Your task to perform on an android device: I want to share the recipe that was selected in my folder named Favorite Recipe.
Image 0: 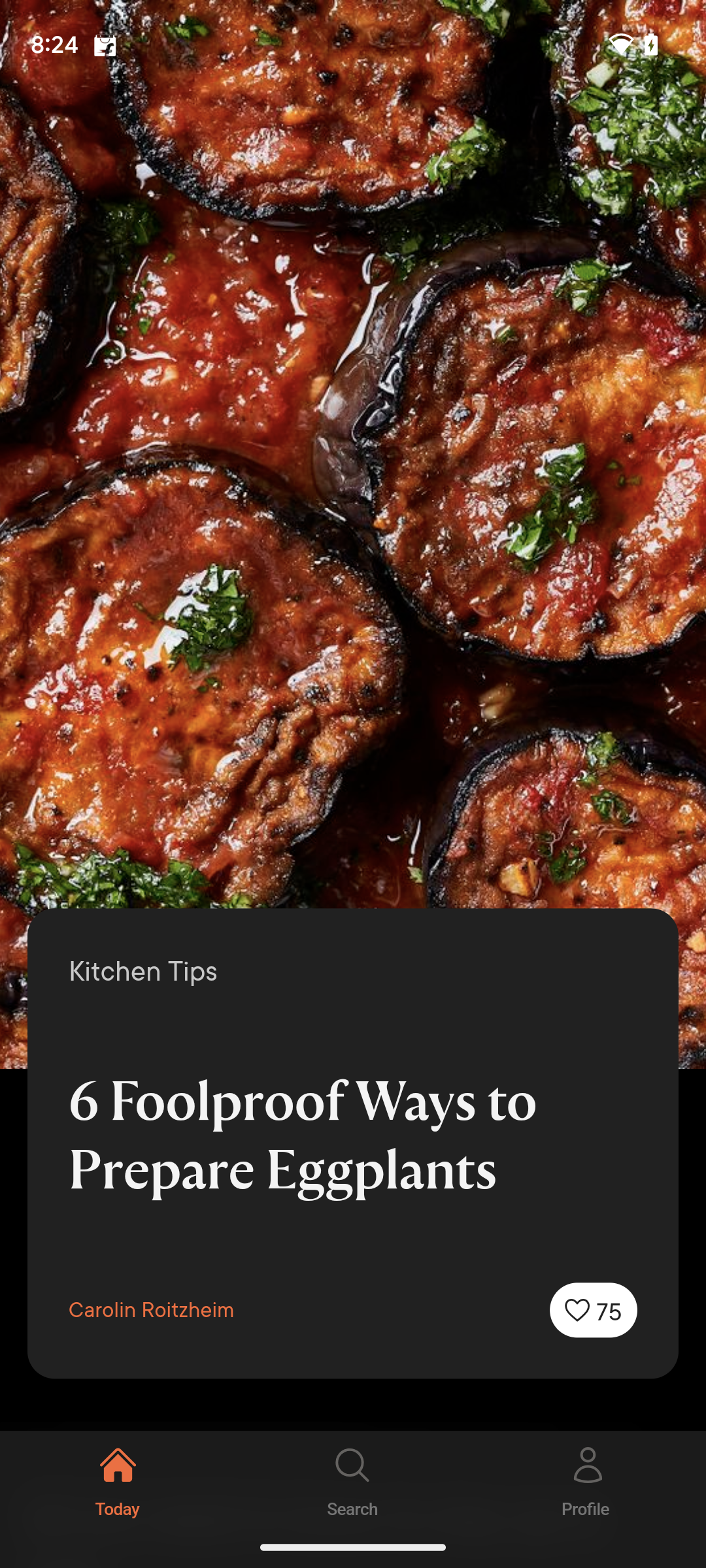
Tap on the profile icon at the top of the screen.
Step 0: click (588, 1478)
Image 1: 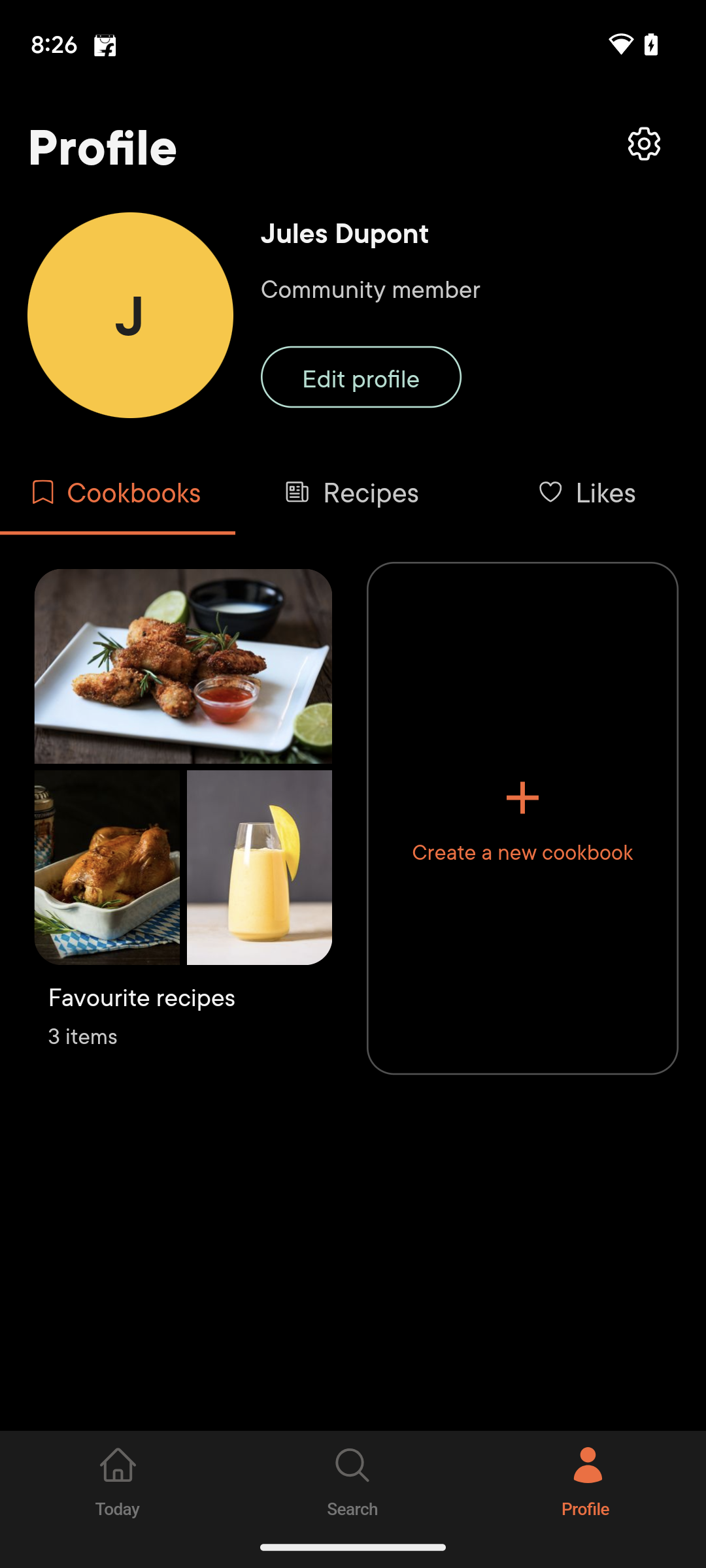
Tap on the favorite recipes folder present on the screen.
Step 1: click (183, 818)
Image 2: 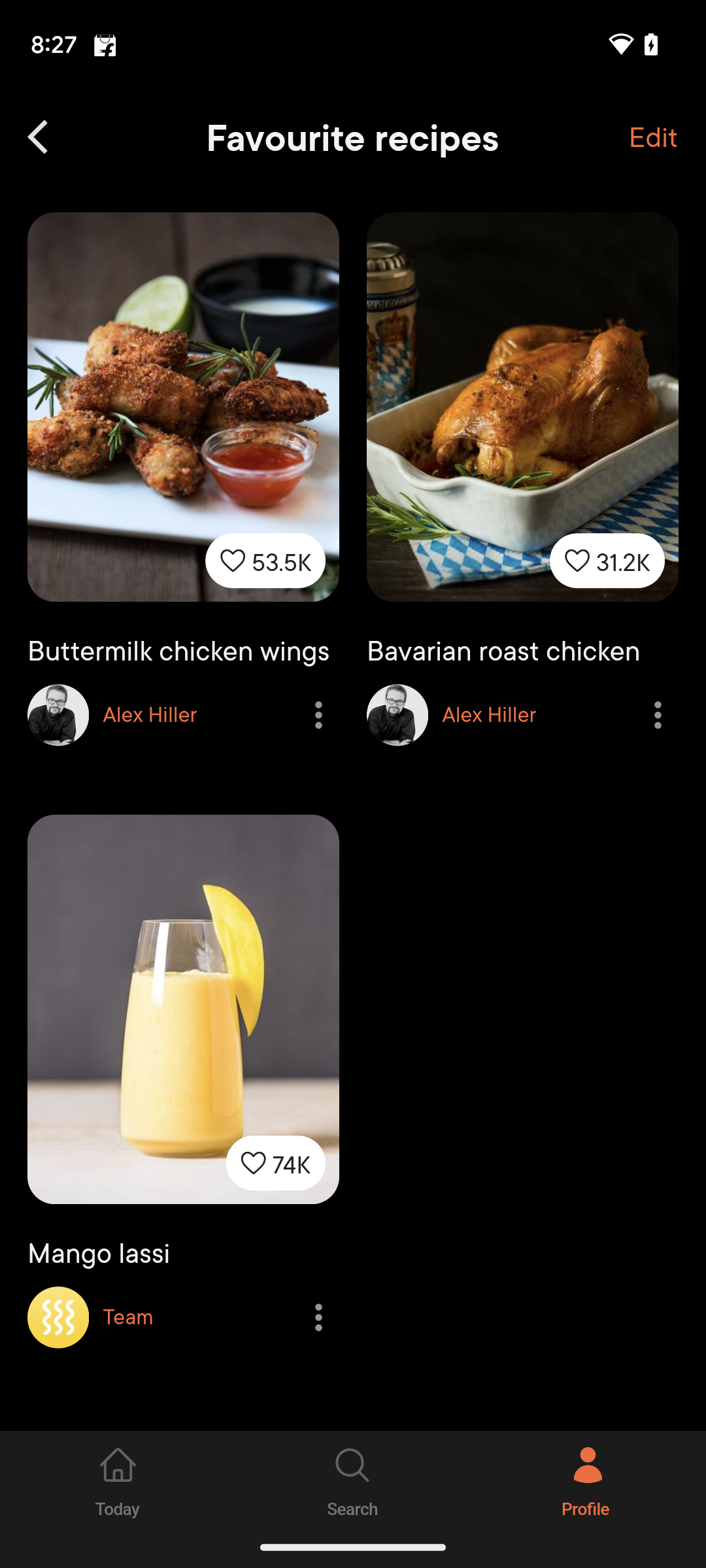
Tap on the buttermilk chicken wings.
Step 2: click (183, 500)
Image 3: 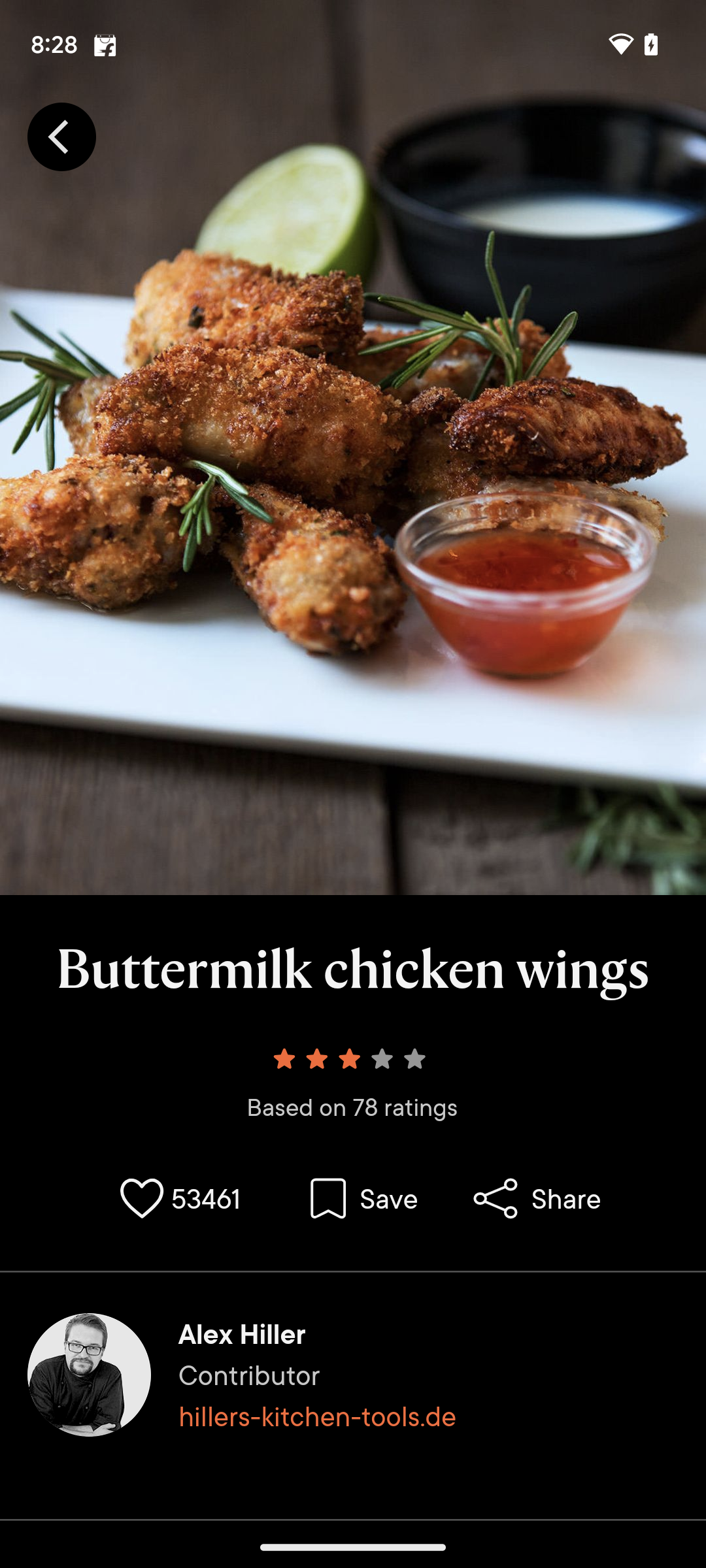
Tap on the share icon present on the screen.
Step 3: click (537, 1198)
Image 4: 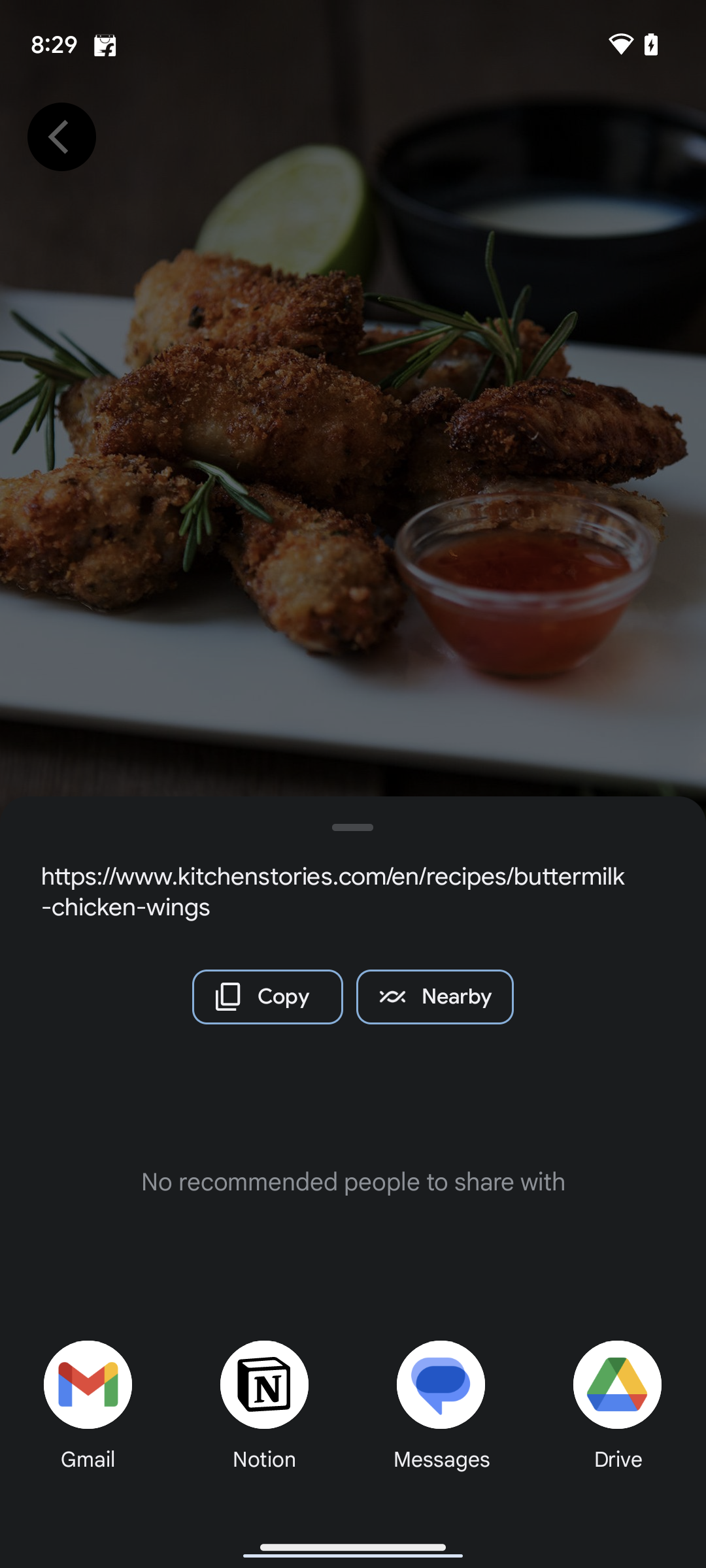
Tap on the mail icon present on the screen.
Step 4: click (79, 1380)
Image 5: 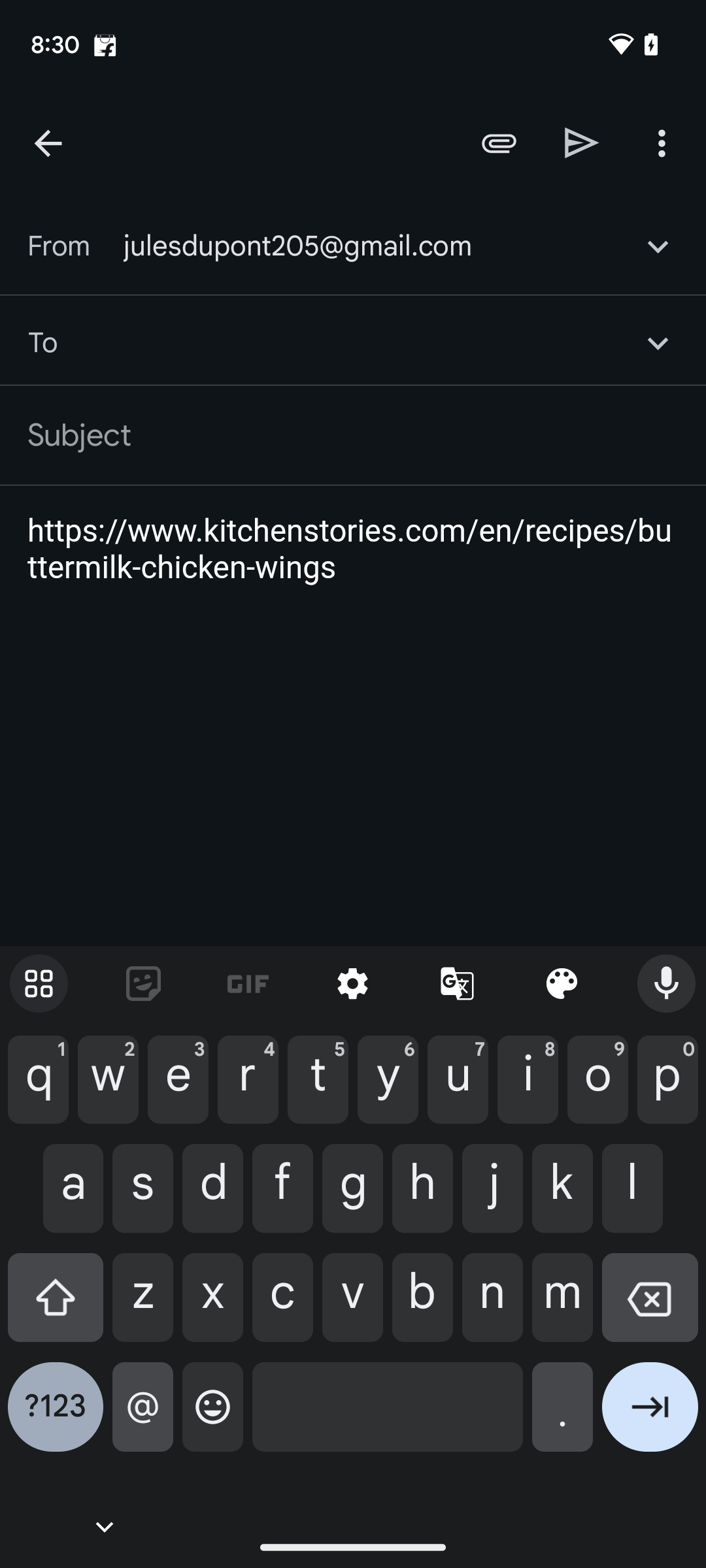
Send mail to amilia.miller2709@gmail.com.
Step 5: type "amelia.miller2709@gmail.com"
Image 8: 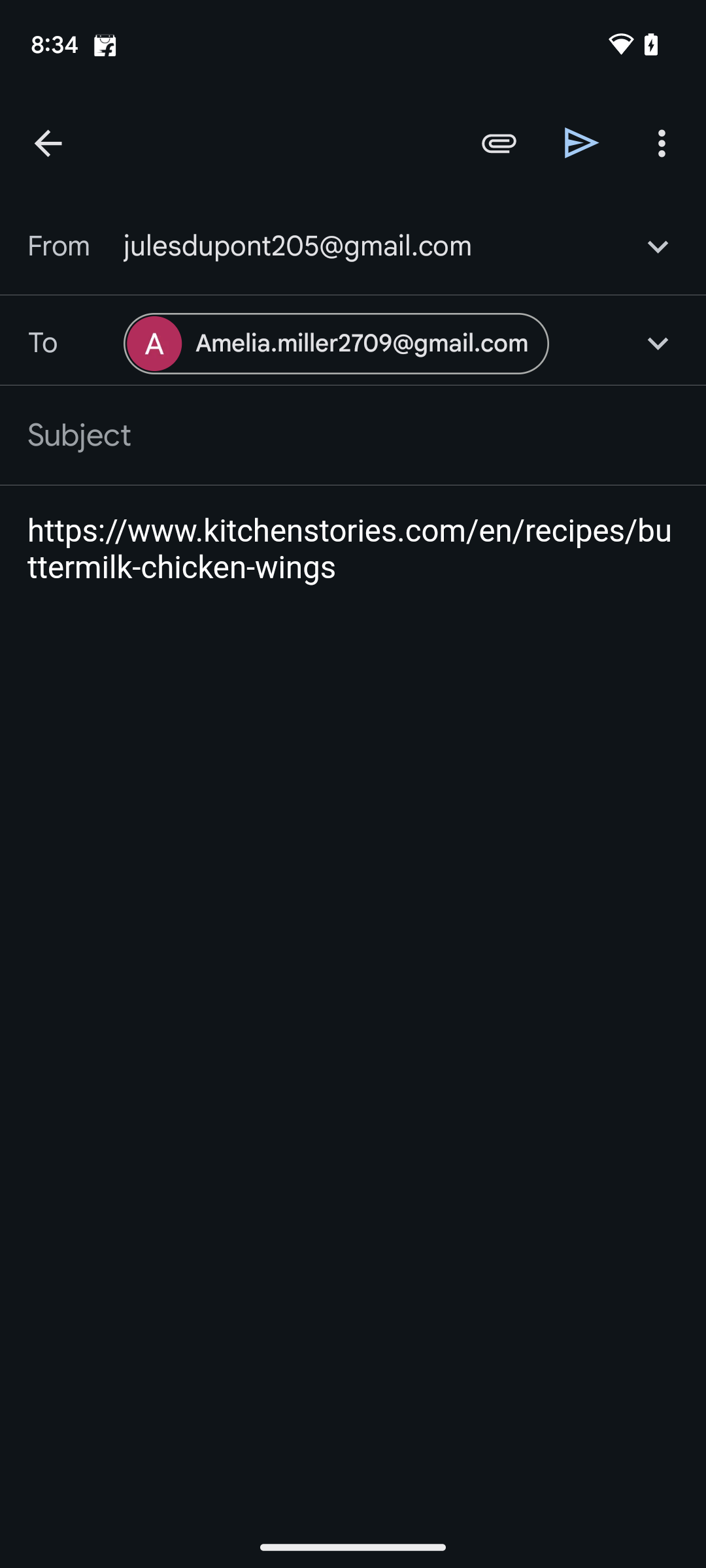
Tap on the arrow present at the bottom right corner of the screen.
Step 8: click (582, 142)